Your task to perform on an android device: In the Radio FM app, listen to podcasts.
Image 0: 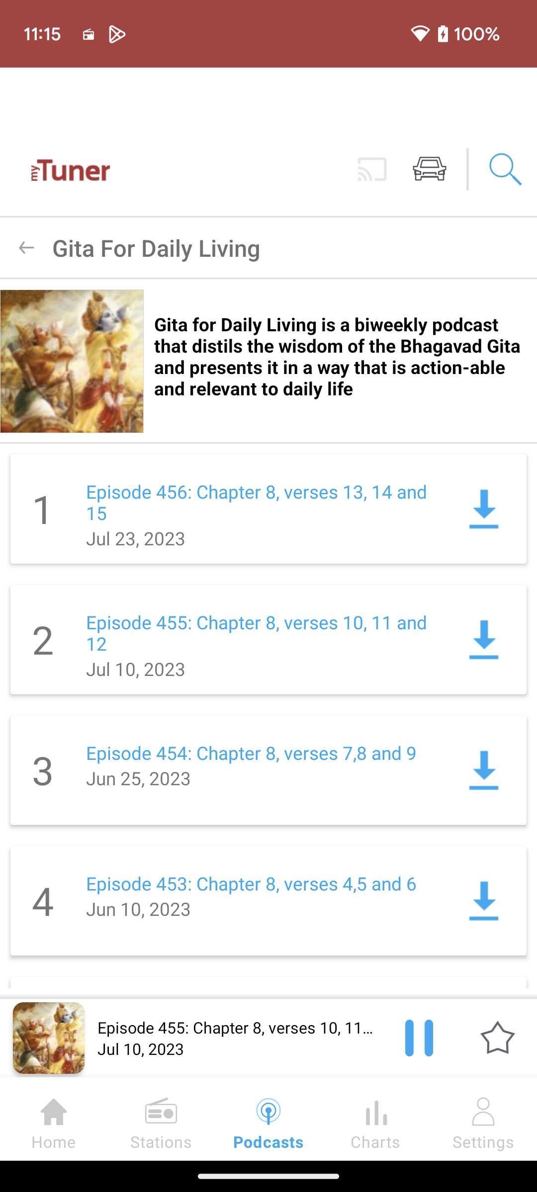
Radio FM
Step 0: open app "Radio FM"
Image 1: 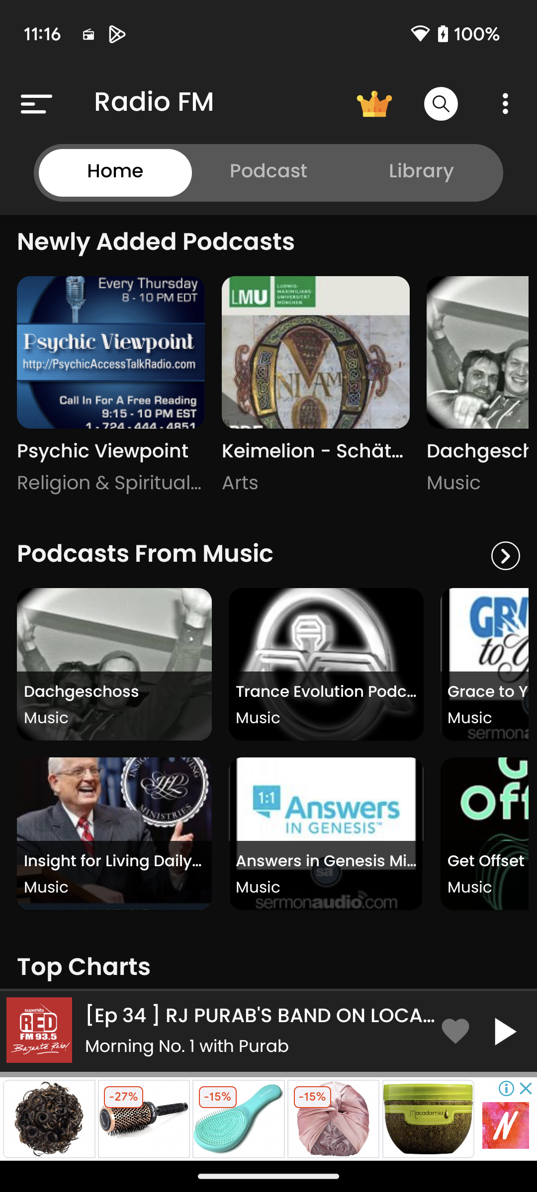
Click on the podcast option at the top of the screen.
Step 1: click (268, 172)
Image 2: 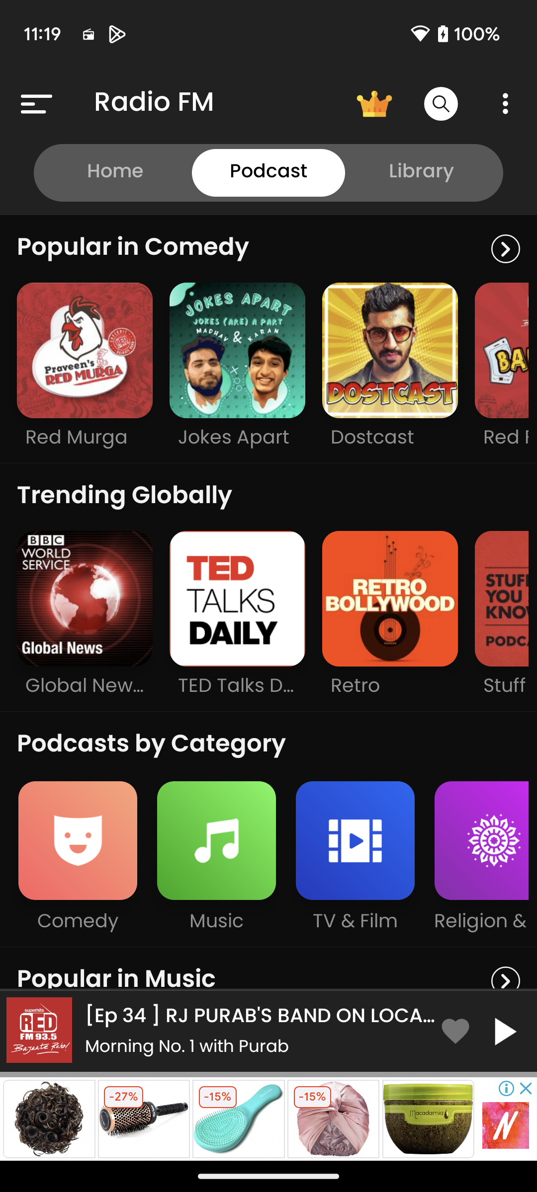
Click on the TED talks daily podacasts.
Step 2: click (230, 591)
Image 3: 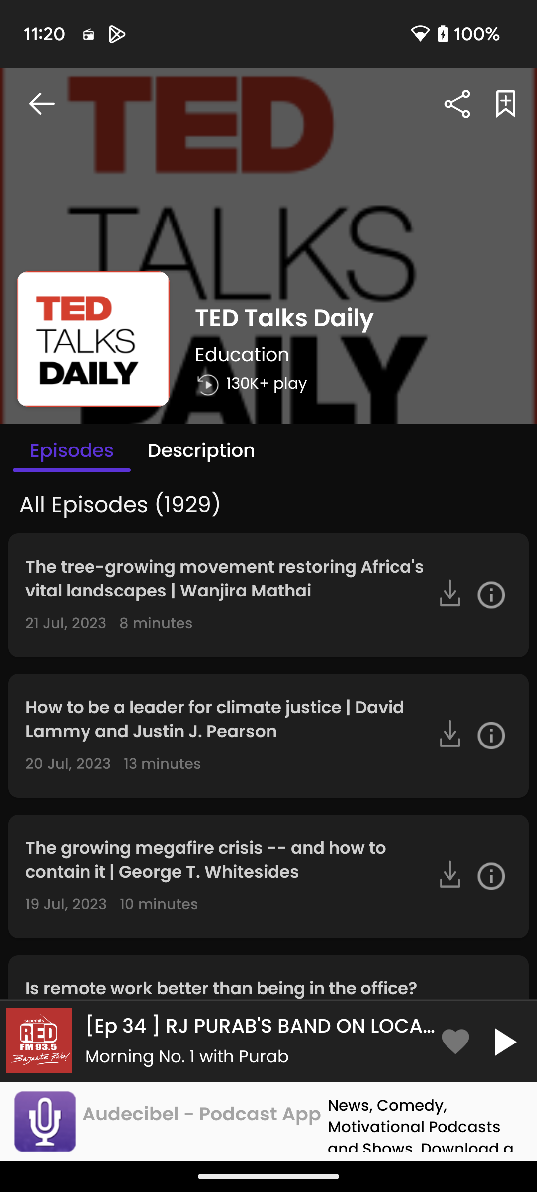
Click on the first episode of the podcasts.
Step 3: click (225, 580)